Your task to perform on an android device: It's simple to find using maps, so open the AccuWeather app and select the weather map option for Detroit
Image 1: 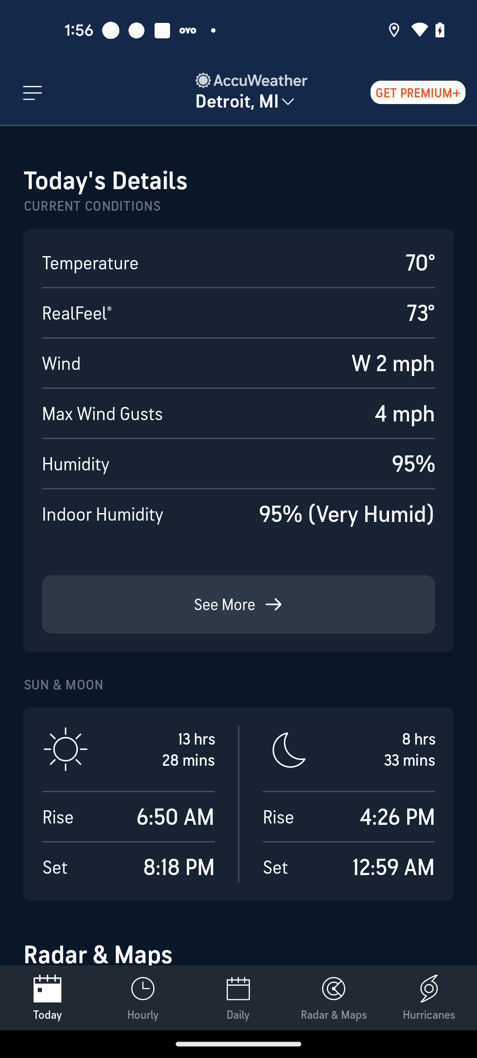
Swipe up to view Weather maps
Step 1: scroll down
Image 2: 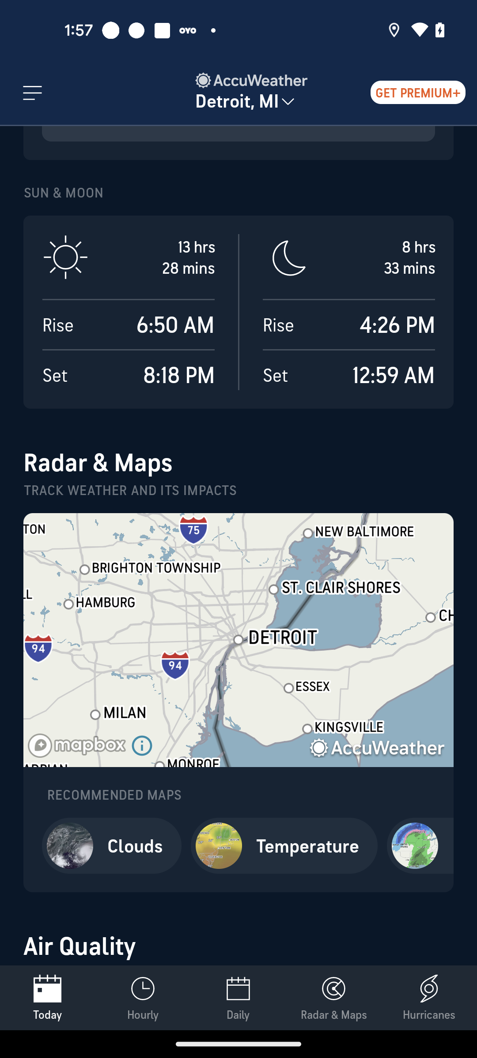
Click on the Maps to open
Step 2: click (238, 647)